Your task to perform on an android device: Use the gmail address karin.iversen@example.com to send Karin information about the bus that leaves at 8:59 a.m.
Image 0: 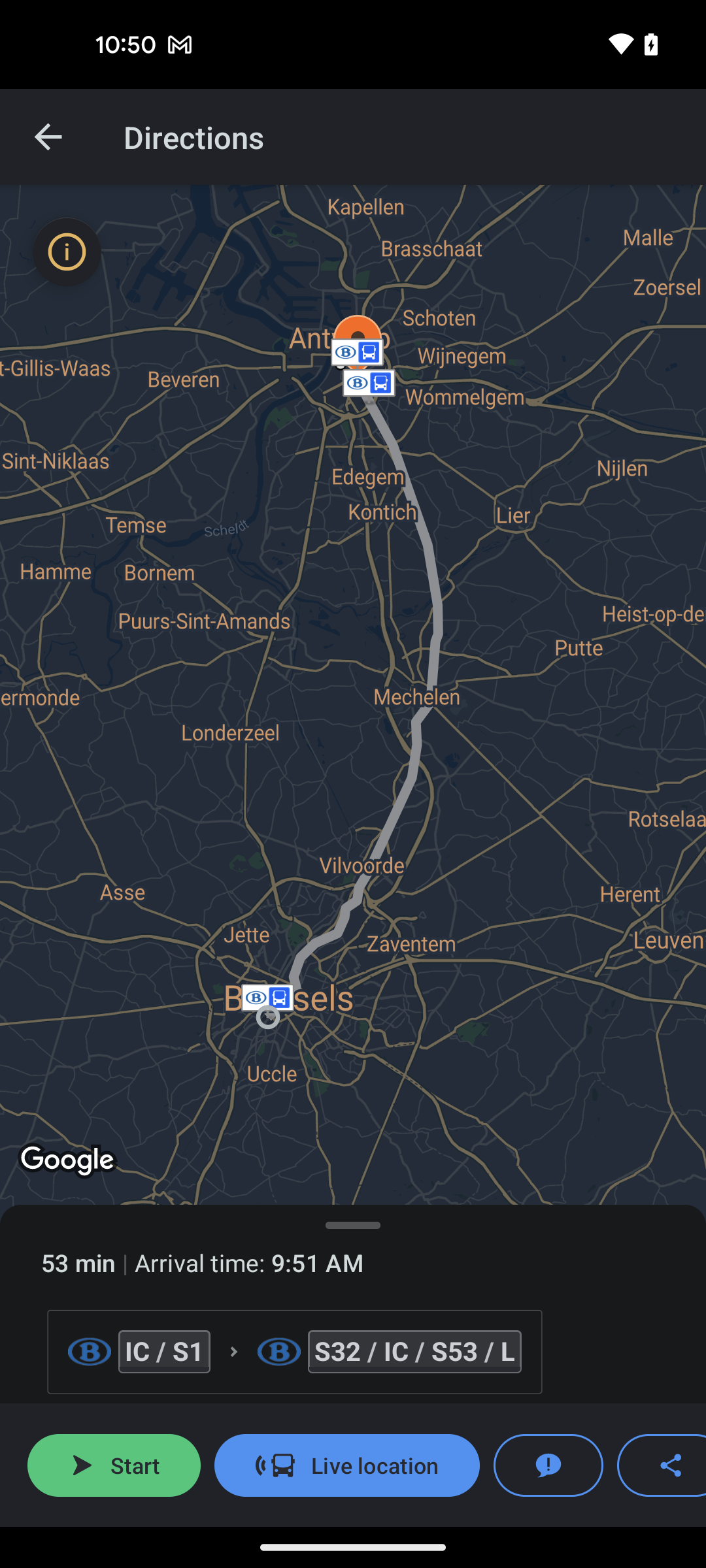
Tap on the share icon at the bottom right corner of the screen
Step 0: click (662, 1465)
Image 1: 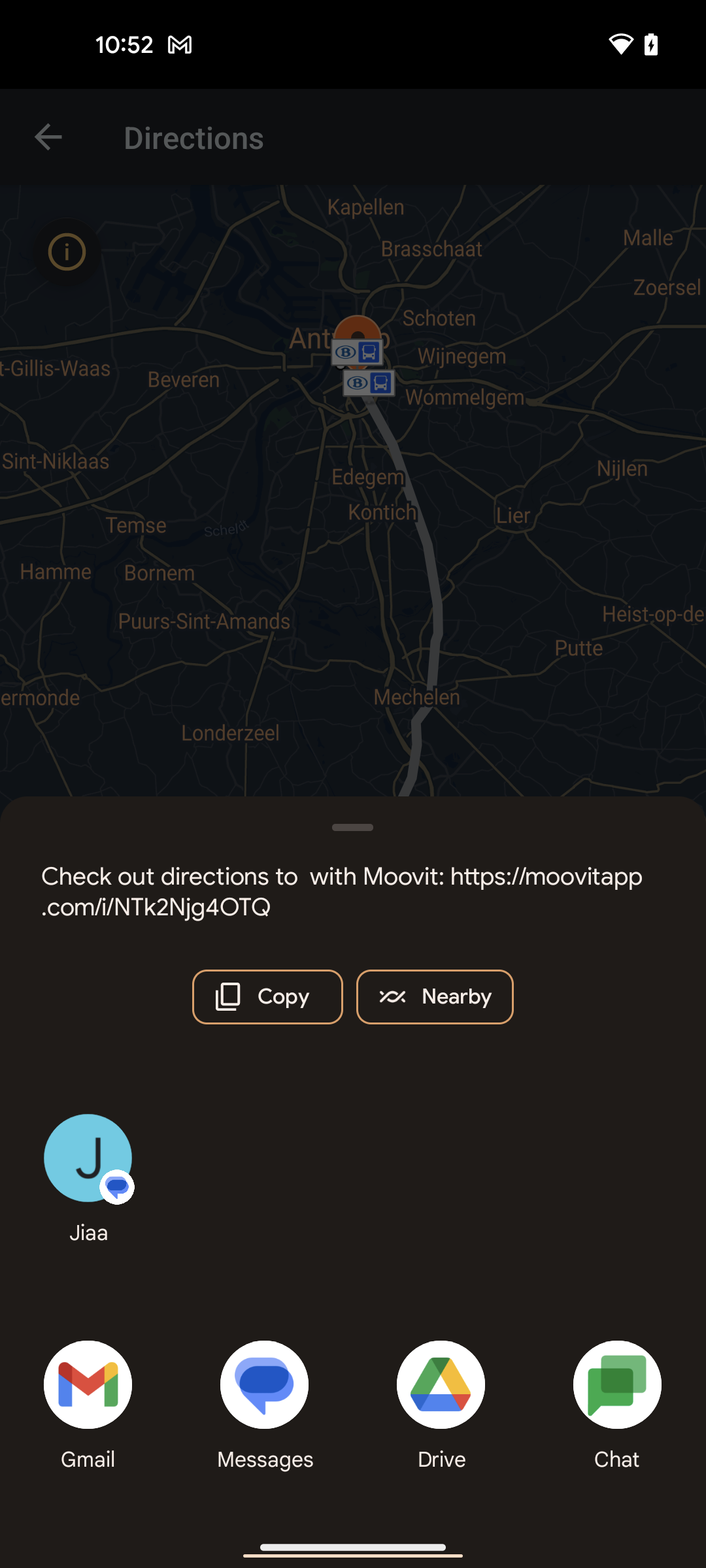
Tap on the gmail option at the bottom left corner of the screen
Step 1: click (87, 1384)
Image 2: 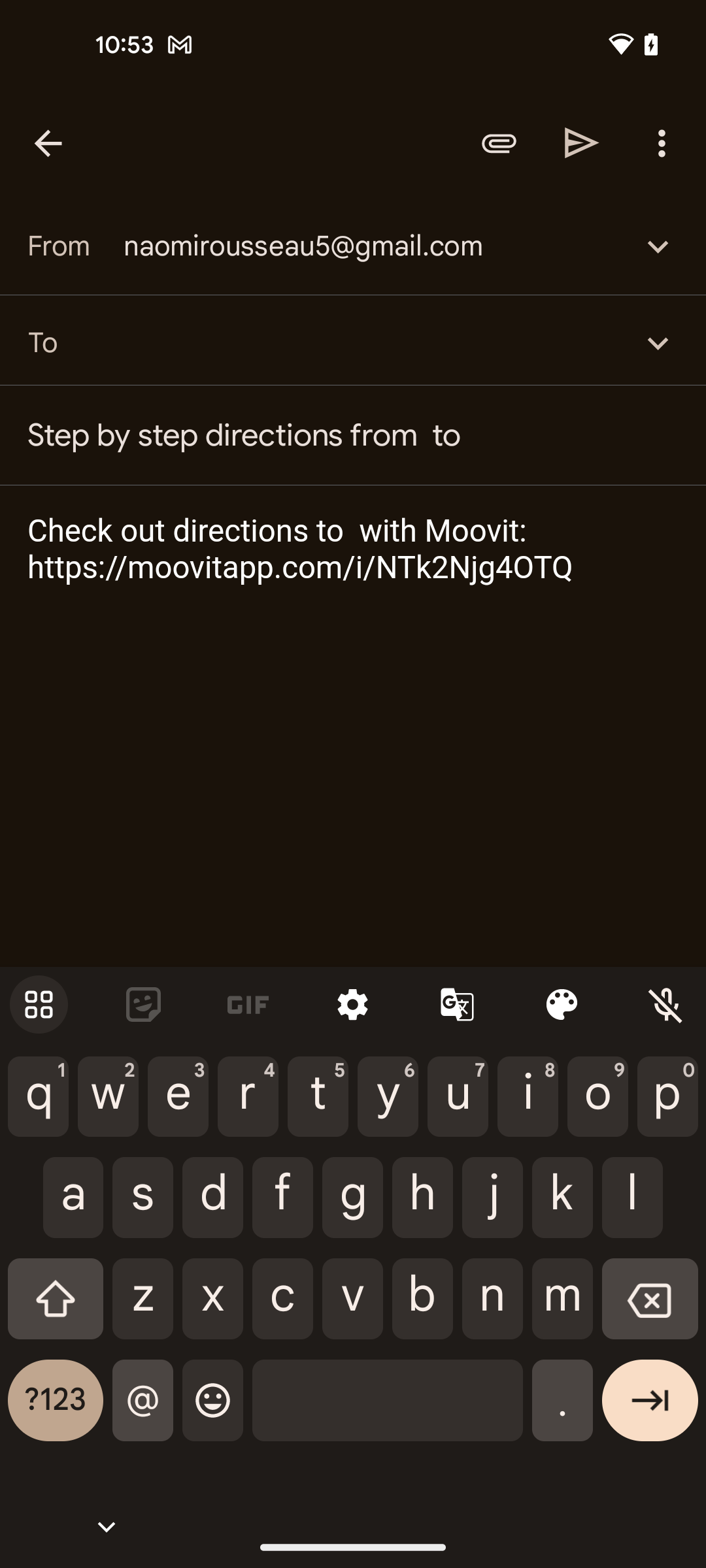
Select the recipient to karin.iversen@example.com
Step 2: type "karin.iversen@example.com"
Image 3: 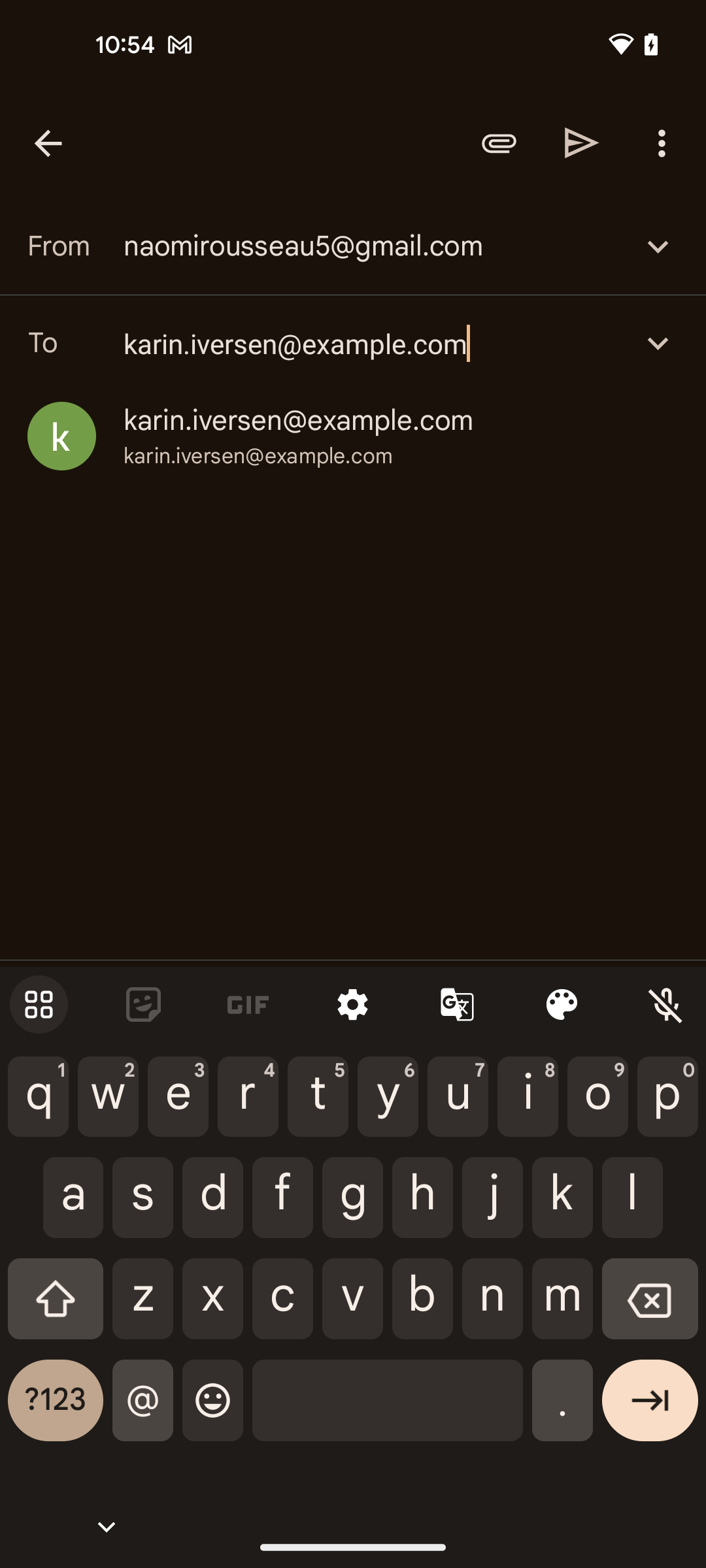
Tap on the send icon at the top right corner of the screen
Step 3: click (582, 142)